Your task to perform on an android device: I planned to buy an electric lawn mower several days ago, but I forgot to buy it. Now, I have decided to buy an electric lawn mower, so search for the electric lawn mower in the desertcart app.
Image 0: 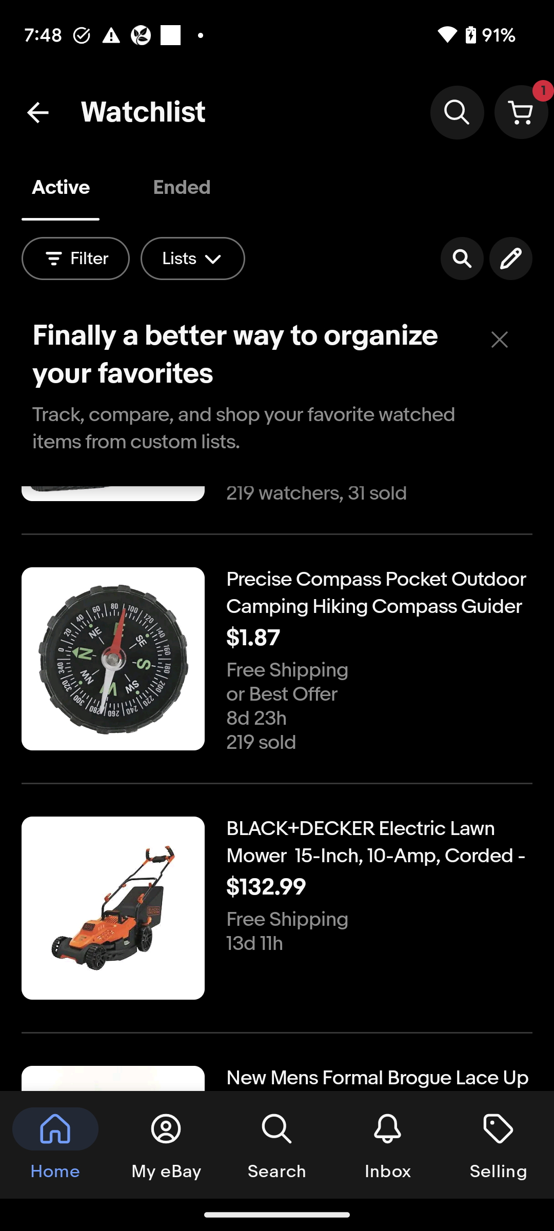
Open the desertcart app.
Step 0: open app "desertcart"
Image 1: 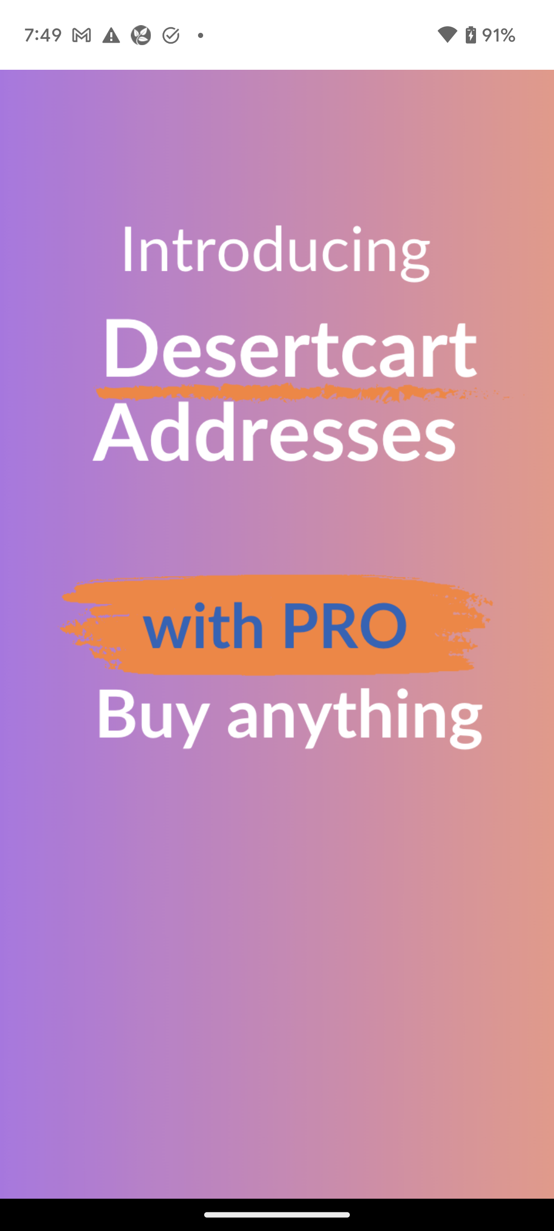
Open the desertcart app.
Step 1: wait
Image 2: 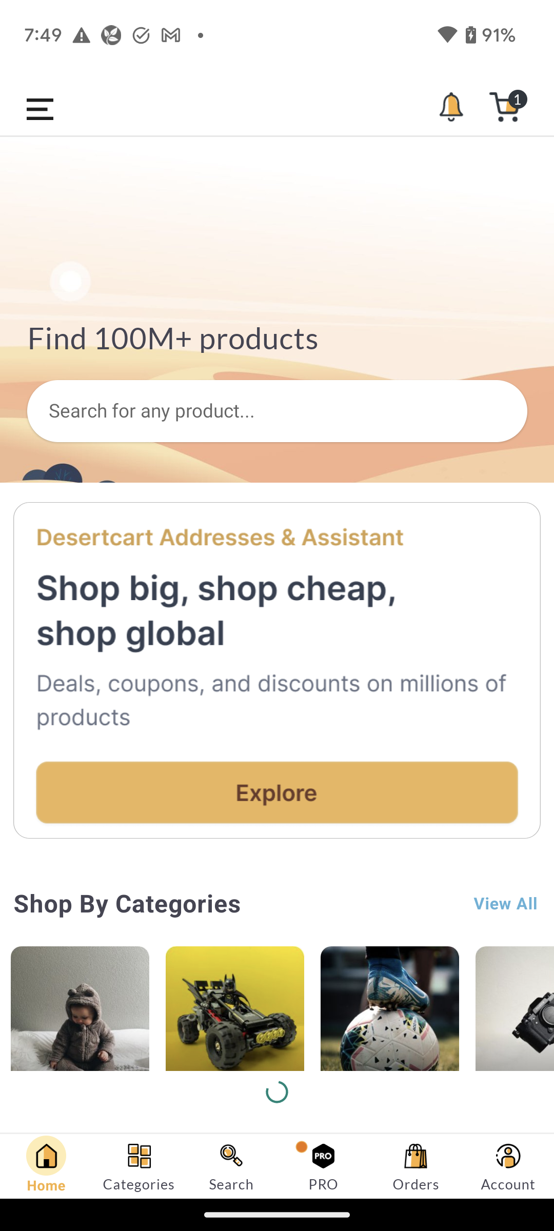
Click on the search bar to search for the lawn mower.
Step 2: click (277, 410)
Image 3: 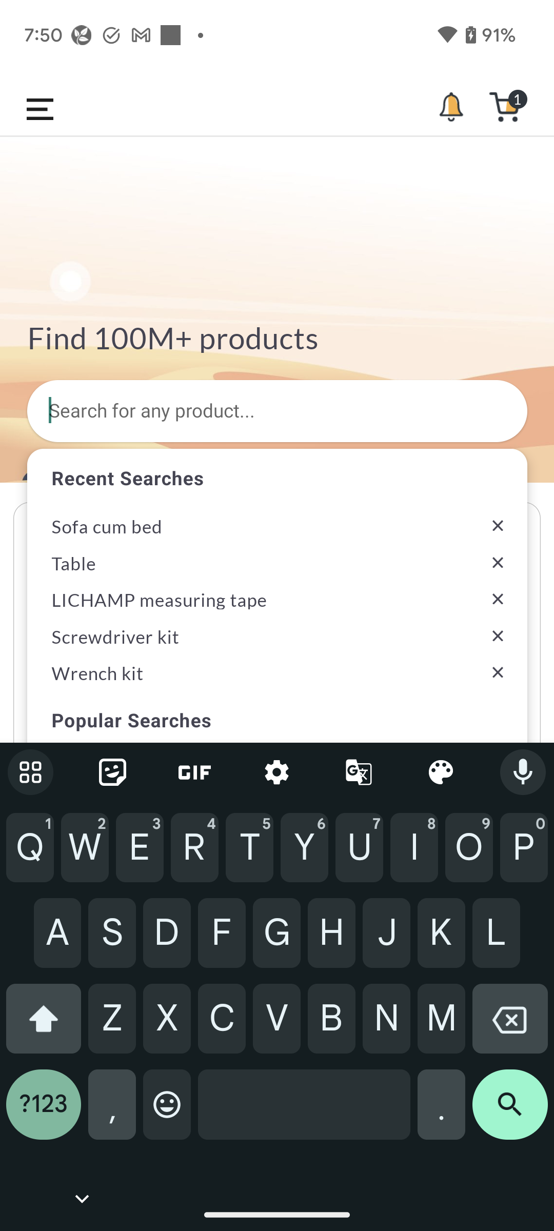
Type Electric Lawn Mower in the search bar to search for the lawn mower.
Step 3: type "Electric Lawn Mower"
Image 4: 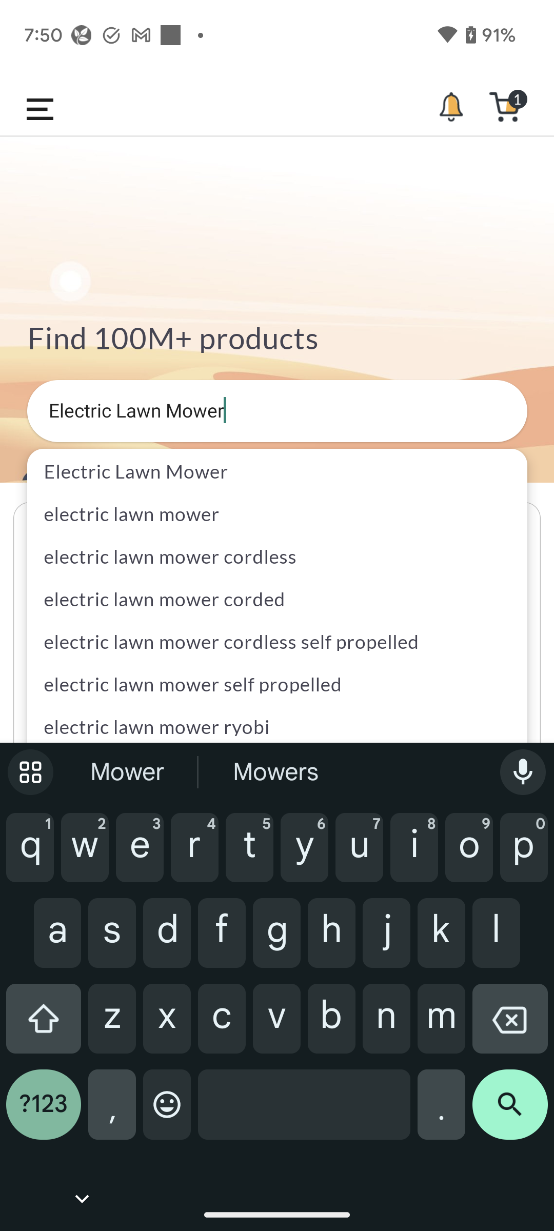
Click on the search icon at the bottom right corner of the screen to view the search result.
Step 4: click (510, 1113)
Image 5: 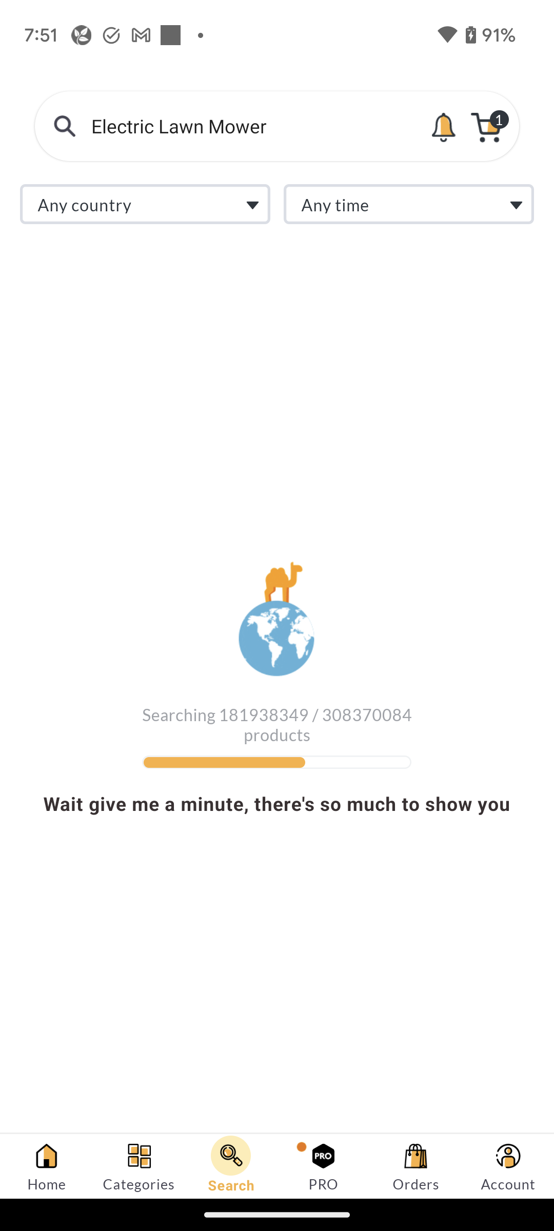
Click on the search icon at the bottom right corner of the screen to view the search result.
Step 5: wait